Your task to perform on an android device: Search for Red FM in the myTuner Radio app.
Image 0: 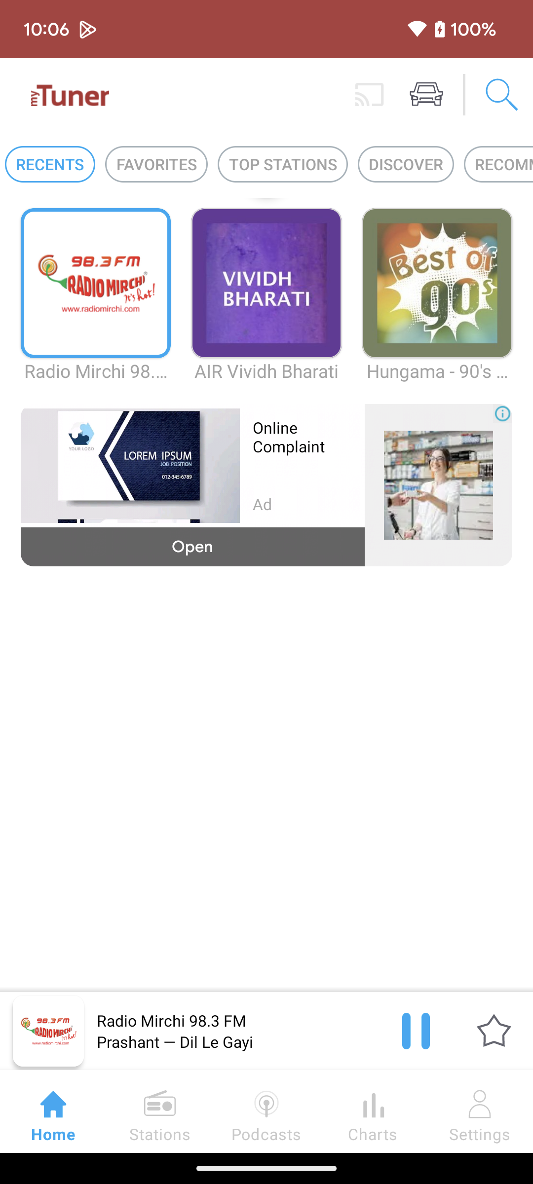
Click on the search icon at the top right corner of the screen.
Step 0: click (484, 94)
Image 1: 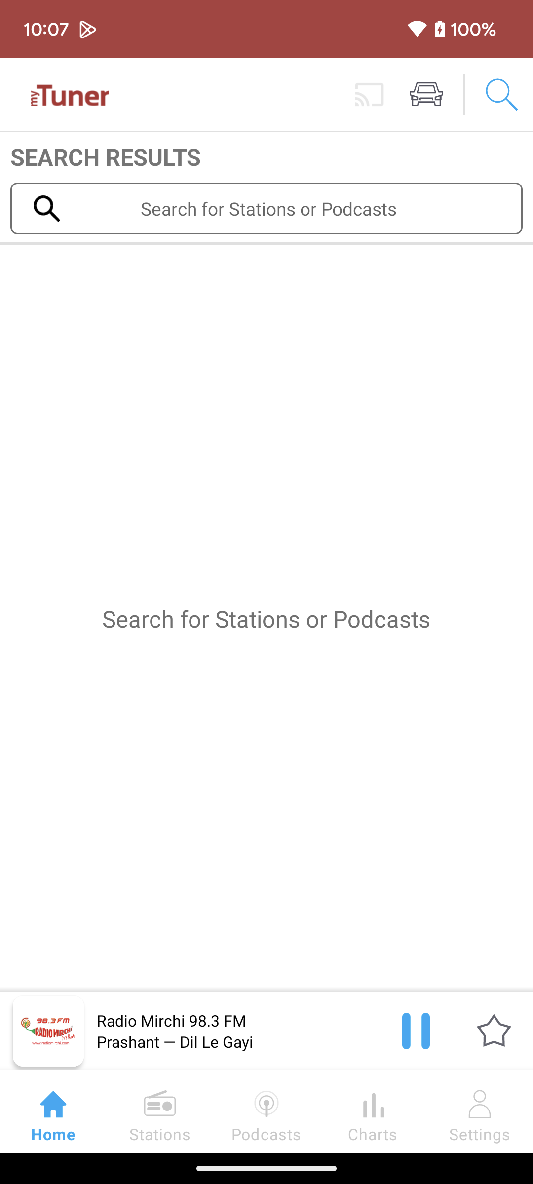
Click on the search bar.
Step 1: click (268, 208)
Image 2: 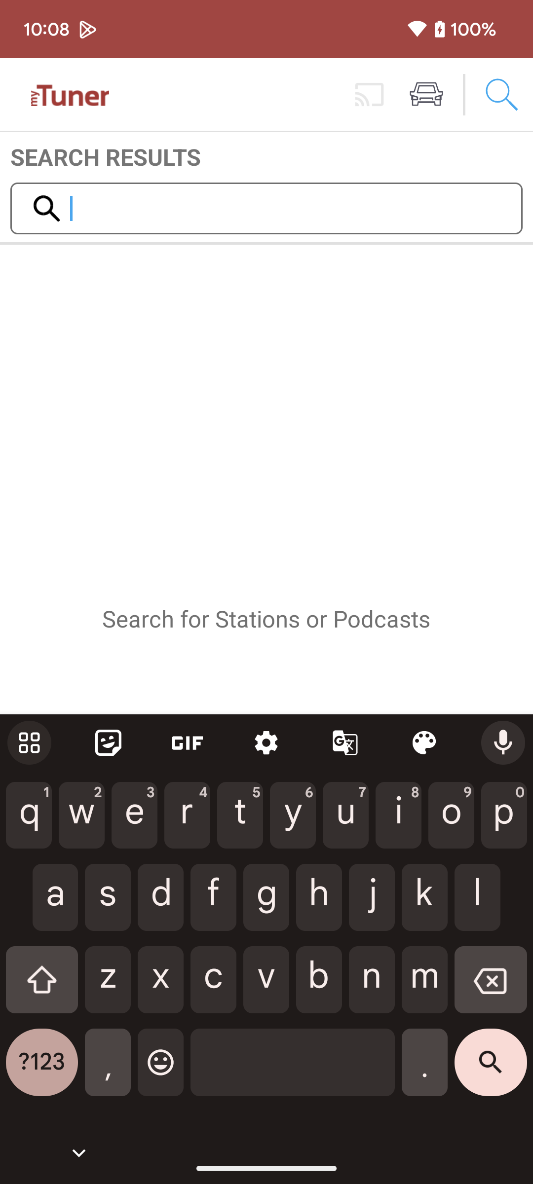
Type Red FM in the search bar.
Step 2: type "Red FM"
Image 3: 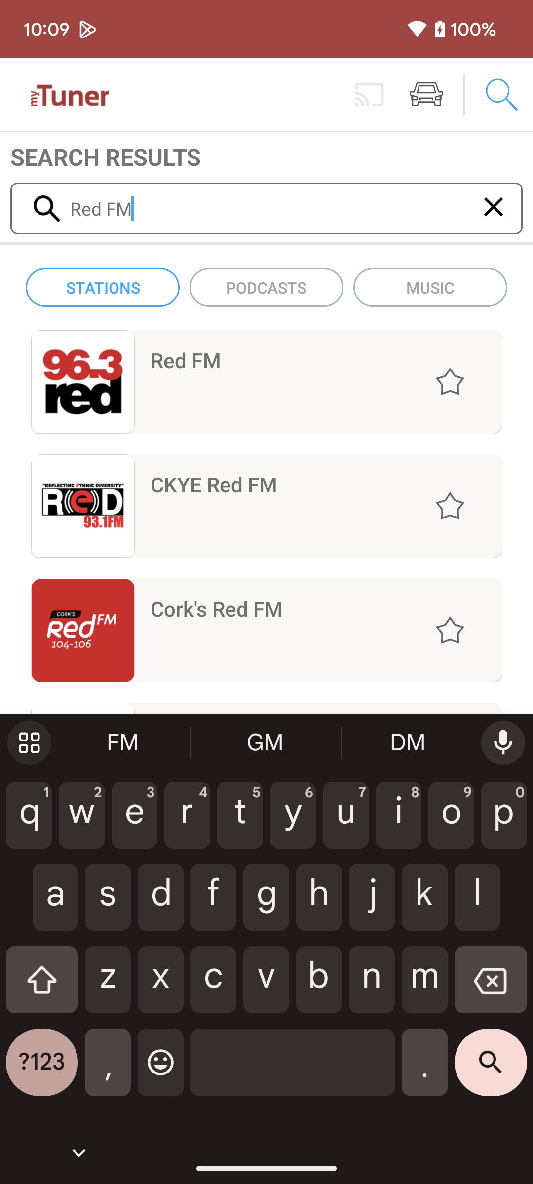
Click on the first station suggested.
Step 3: click (80, 374)
Image 4: 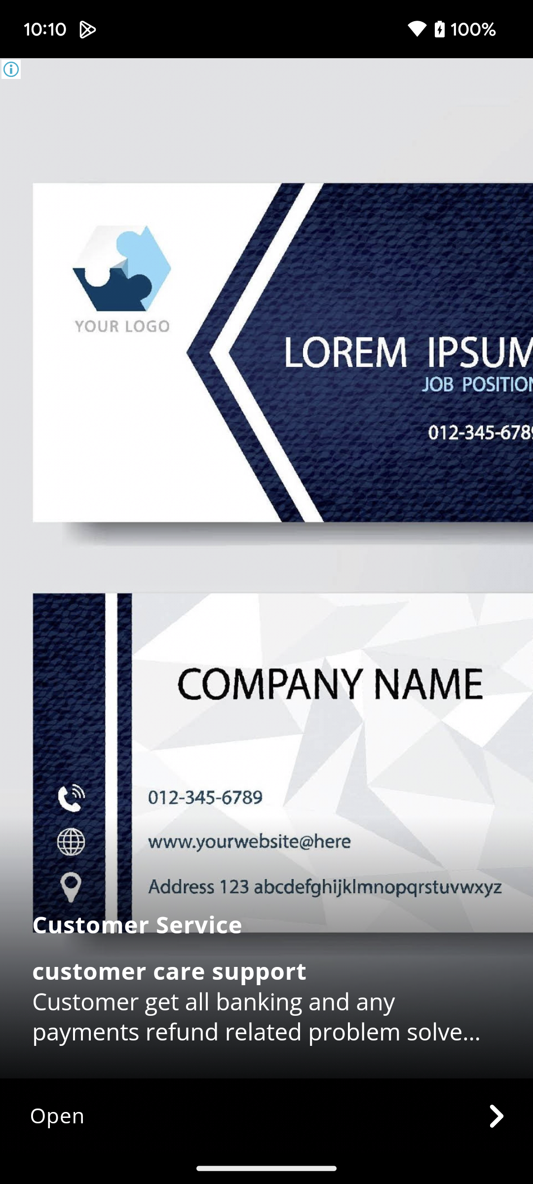
Click on the cross in the top-right corner of the screen to remove the advertisement.
Step 4: wait